Your task to perform on an android device: I want to search for wooden kitchen cabinets on the Houzz app since I need to renovate the kitchen.
Image 0: 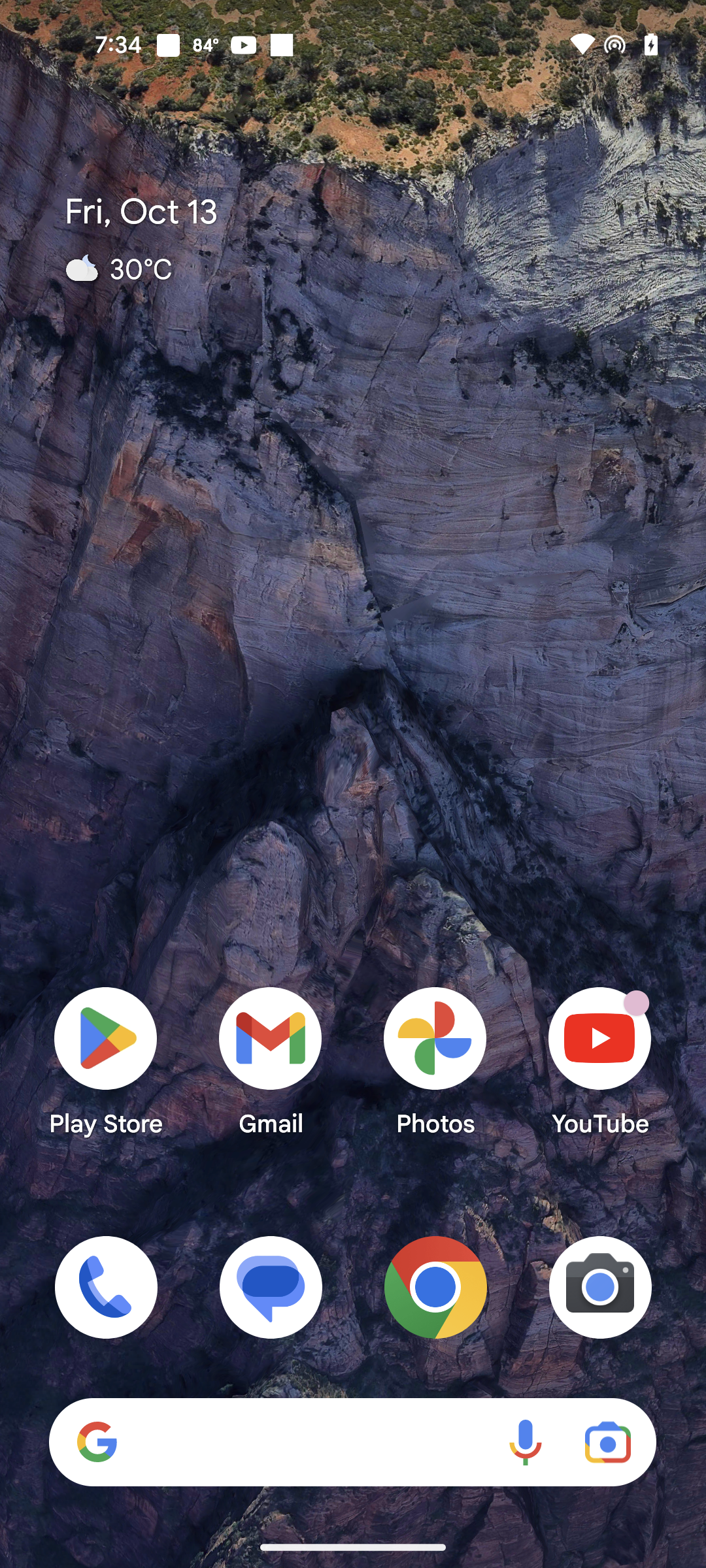
Open Houzz app
Step 0: open app "Houzz"
Image 1: 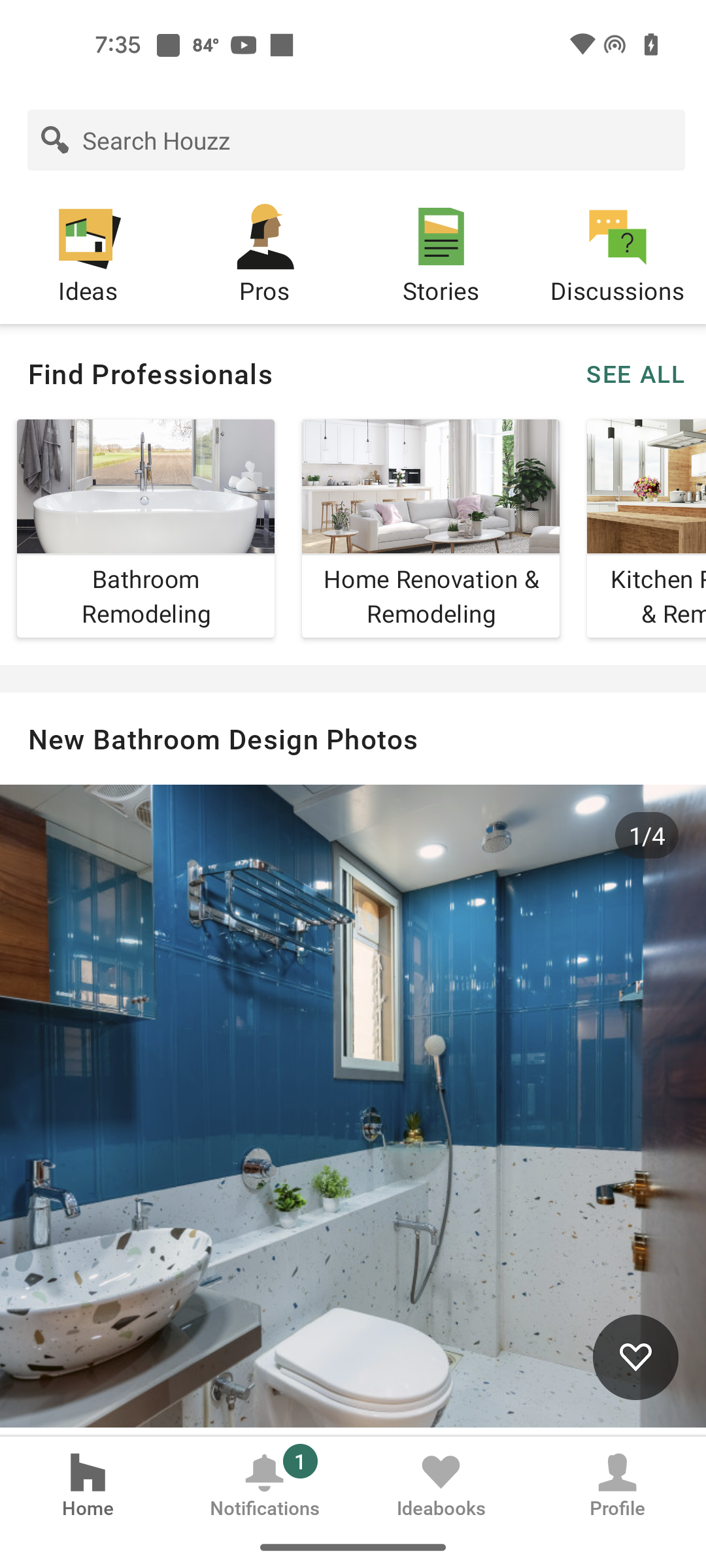
Click on the Search icon
Step 1: click (356, 140)
Image 2: 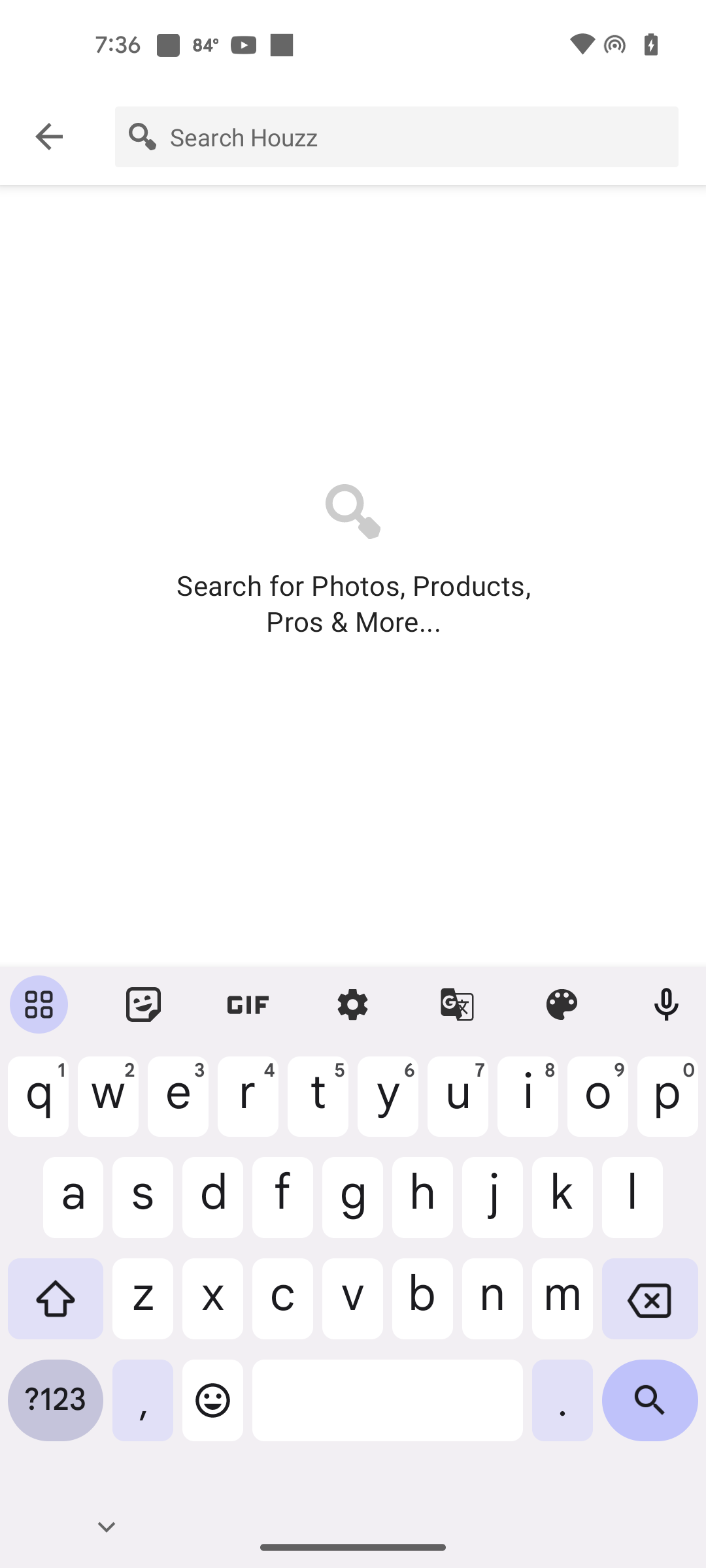
Search for Wooden kitchen cabinets
Step 2: type "Wooden kitchen cabinets"
Image 3: 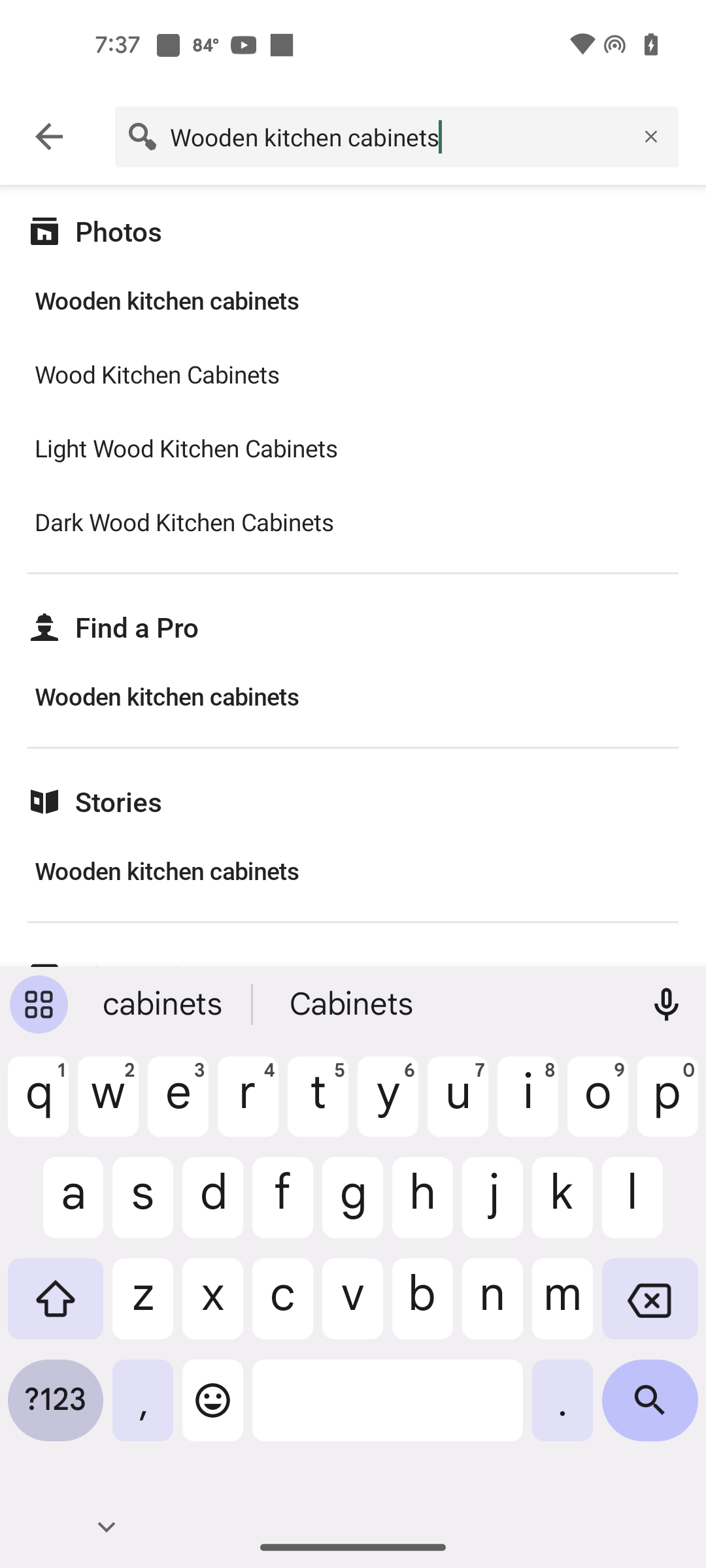
Click on the First search result
Step 3: click (325, 300)
Image 4: 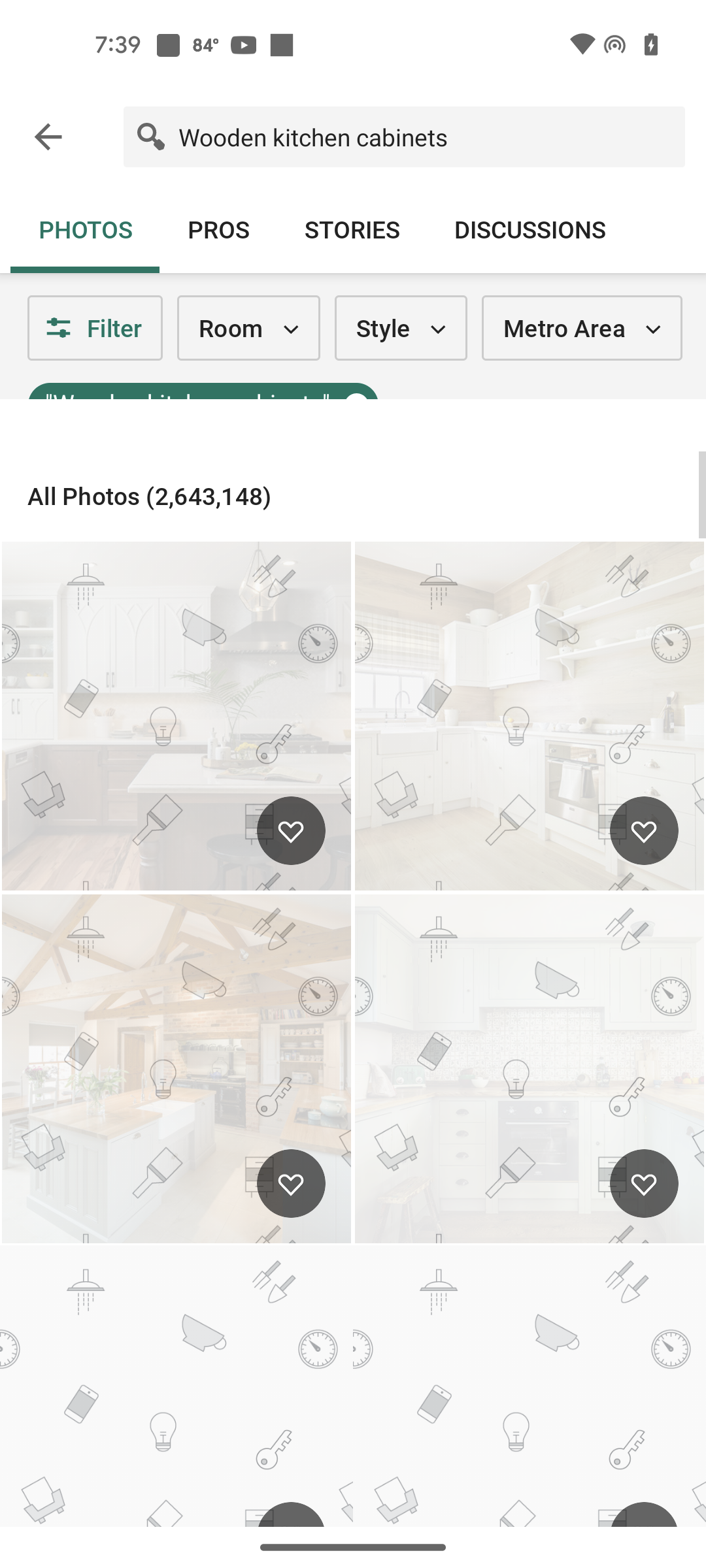
Click on the First search result
Step 4: wait